Your task to perform on an android device: Task goal: add quality and condition fields to the form and add the options satisfied and unsatisfied.
Image 0: 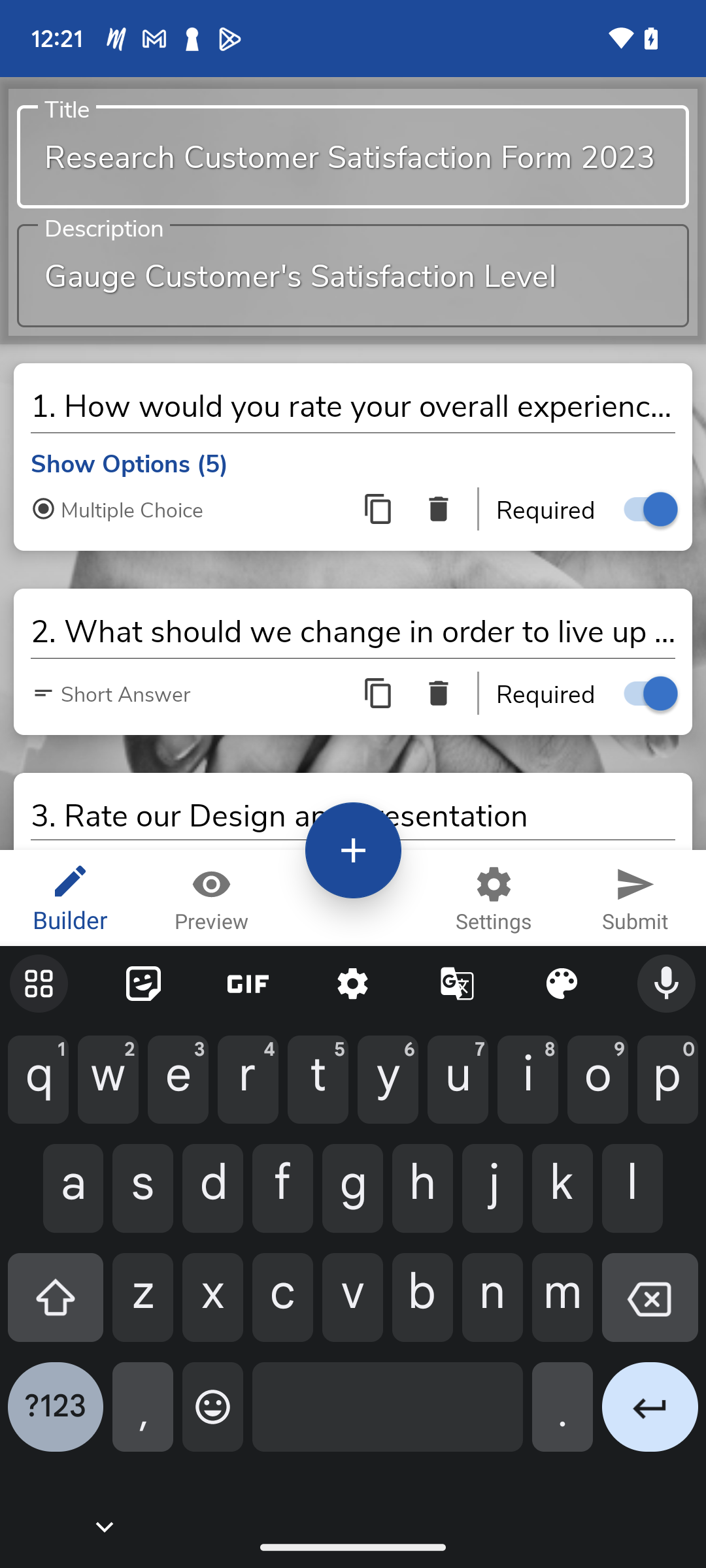
Scroll up for the option quality and condition.
Step 0: scroll down
Image 1: 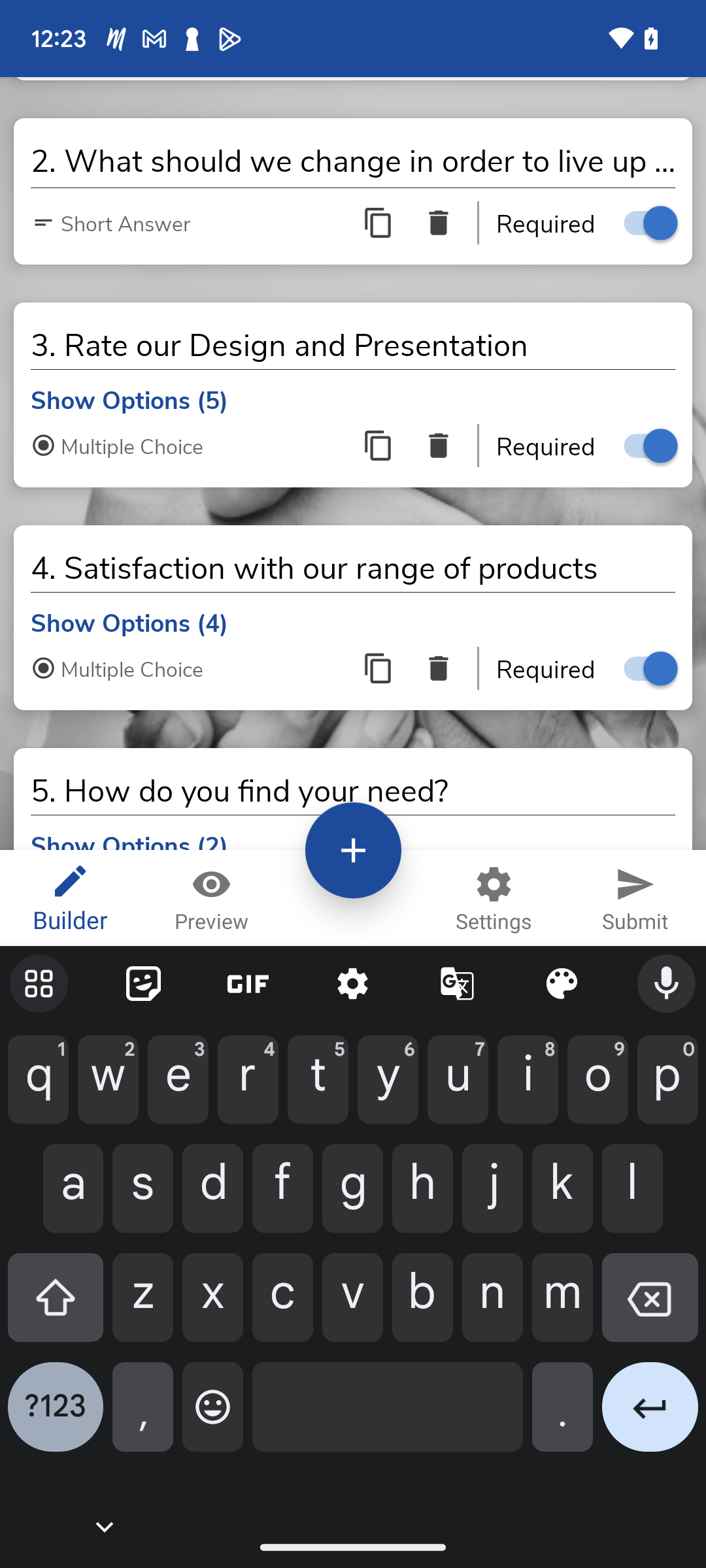
Scroll up for the option quality and condition.
Step 1: scroll down
Image 2: 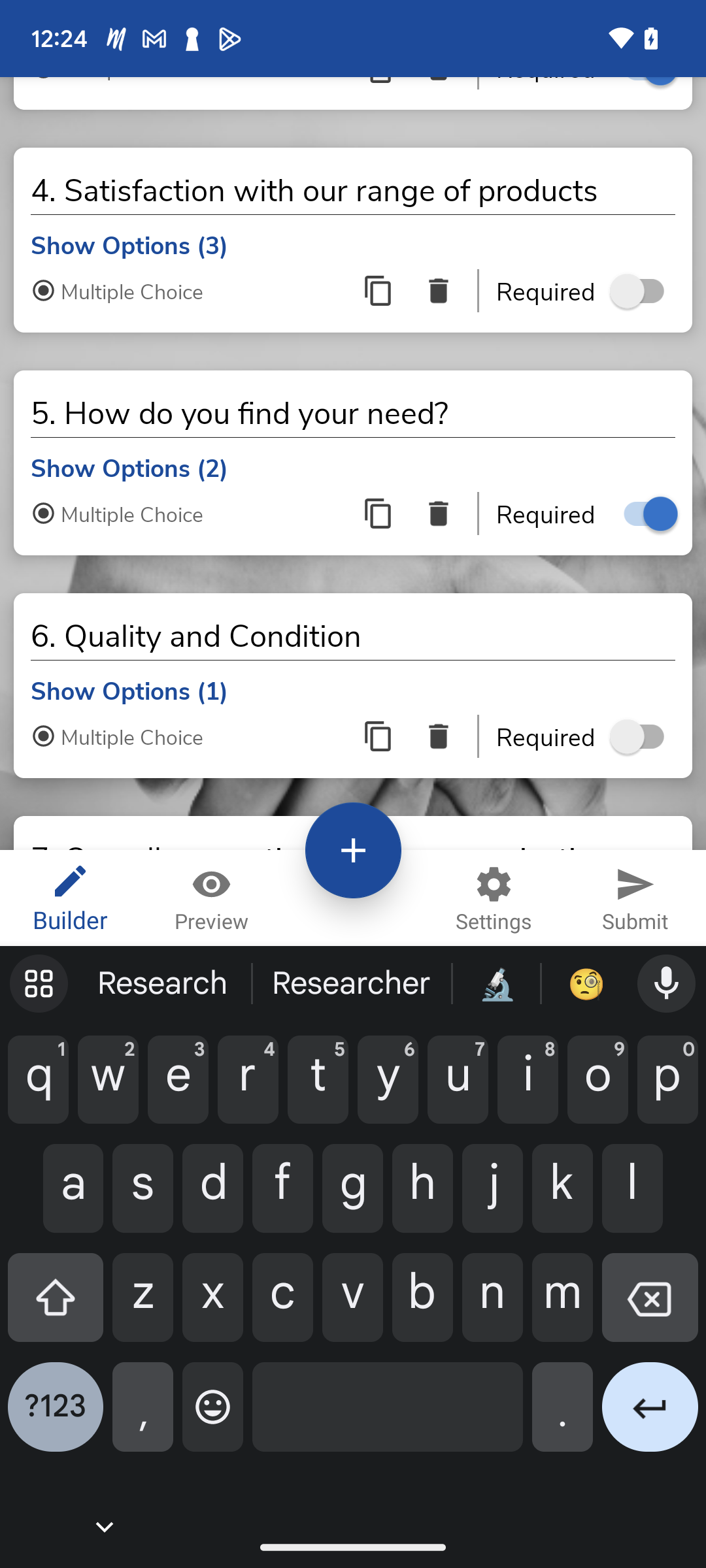
Click on the show option under the quantity and condition.
Step 2: click (129, 685)
Image 3: 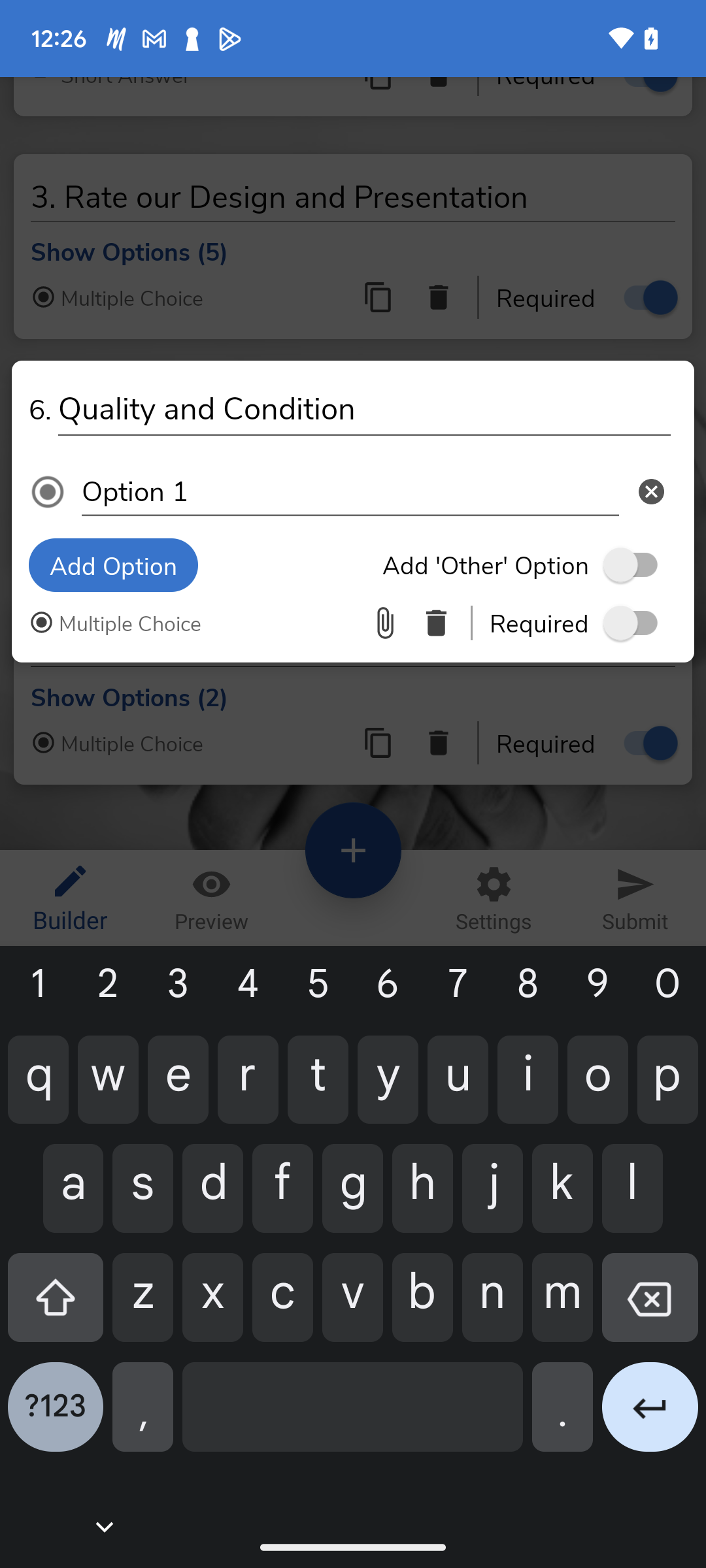
Click on the option Add option
Step 3: click (113, 564)
Image 4: 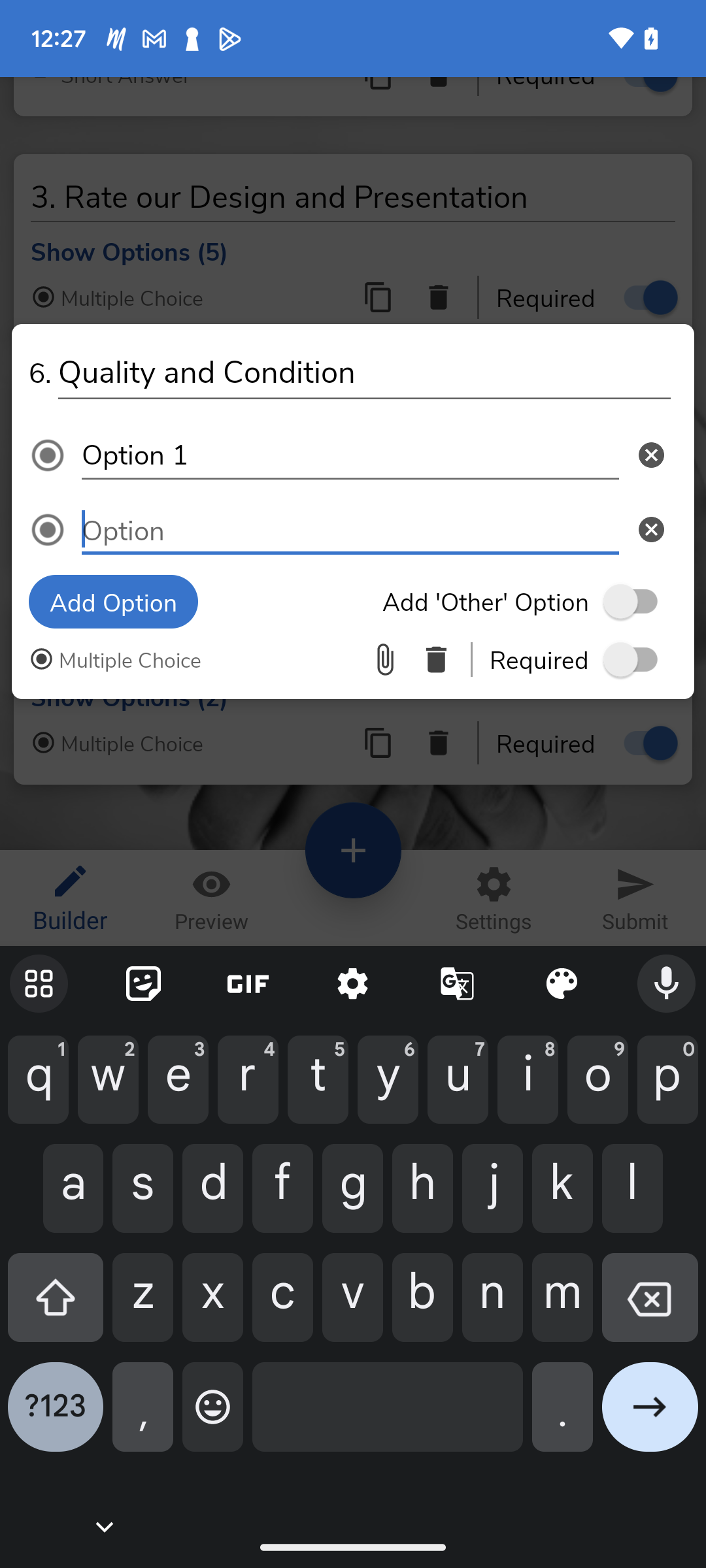
click on the  option 1
Step 4: click (350, 455)
Image 5: 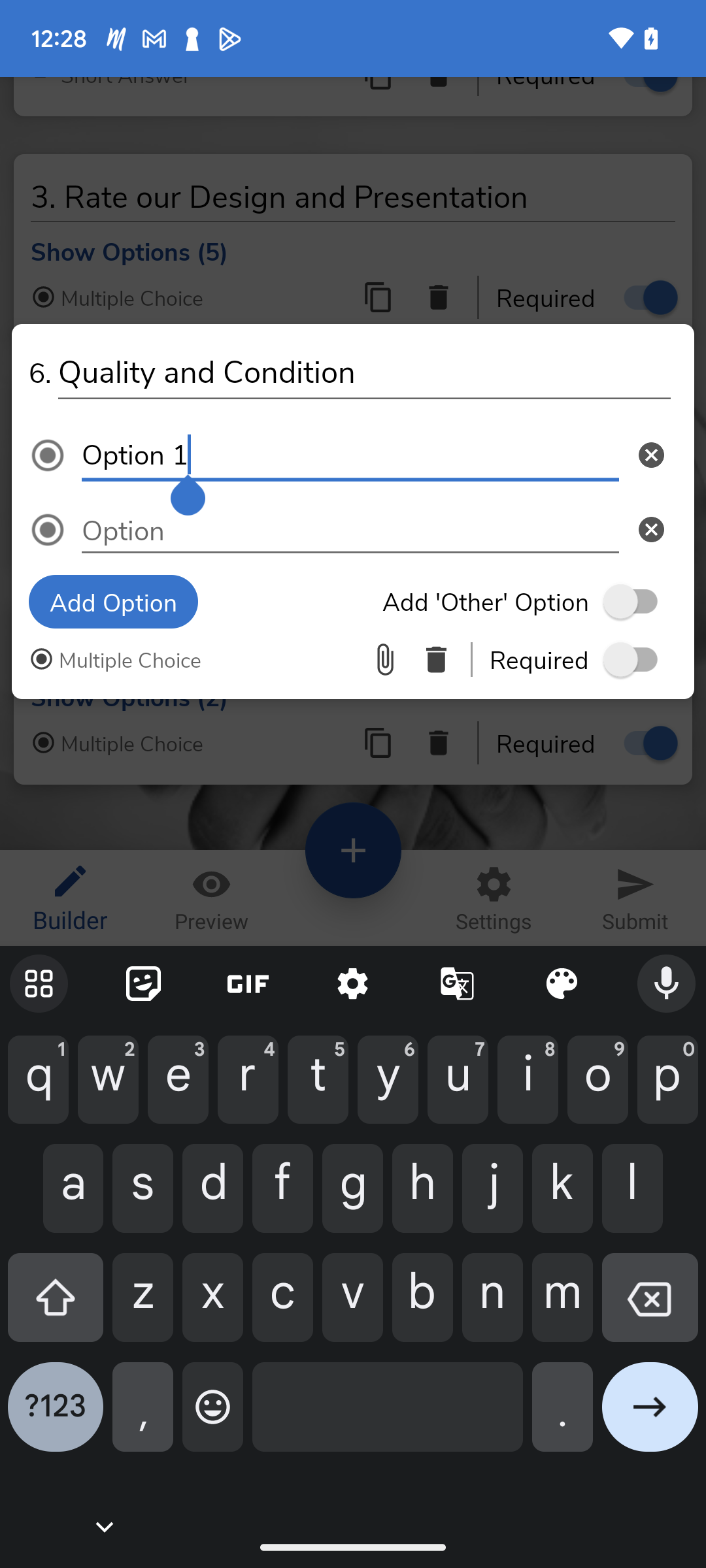
Type satisfied in option 1.
Step 5: type "Satisfied"
Image 6: 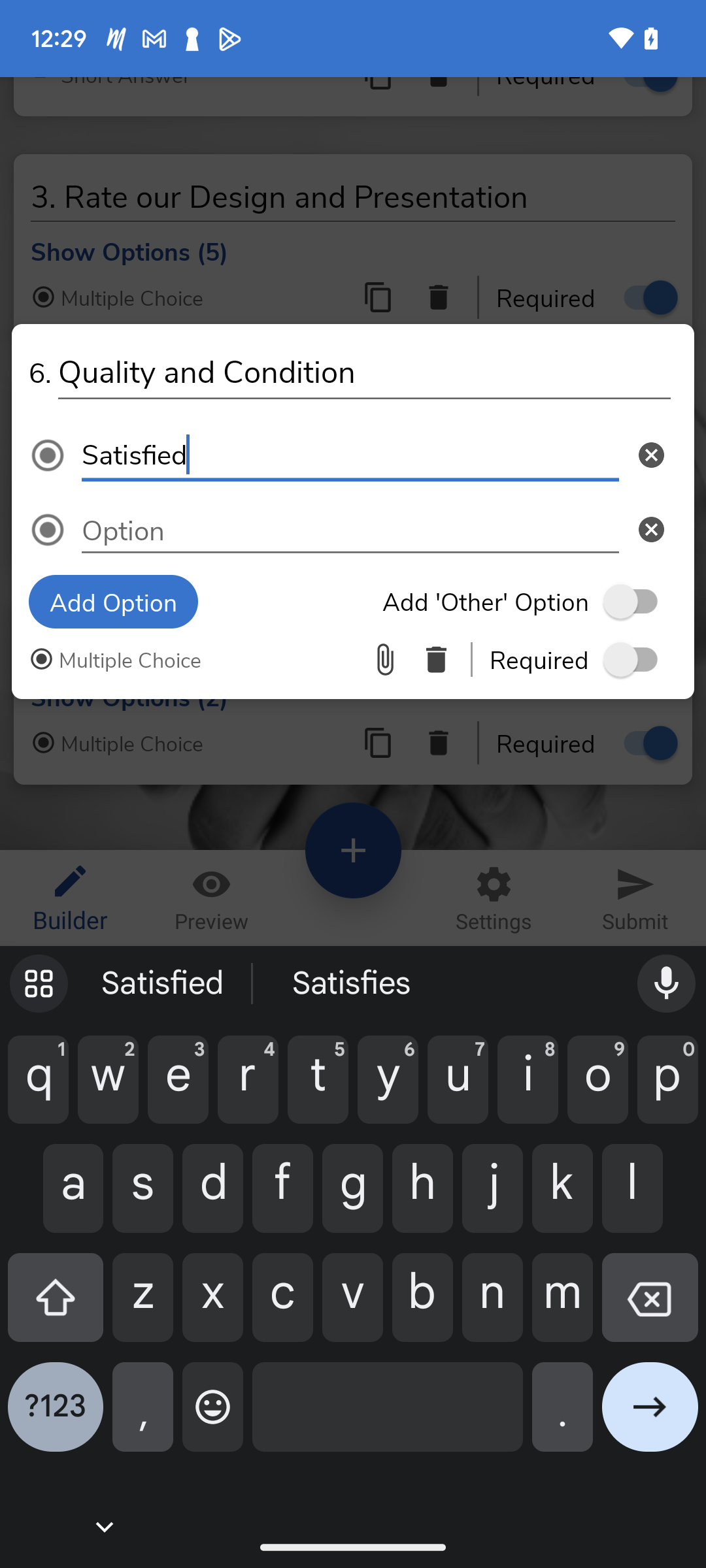
click on the option 
Step 6: click (350, 530)
Image 8: 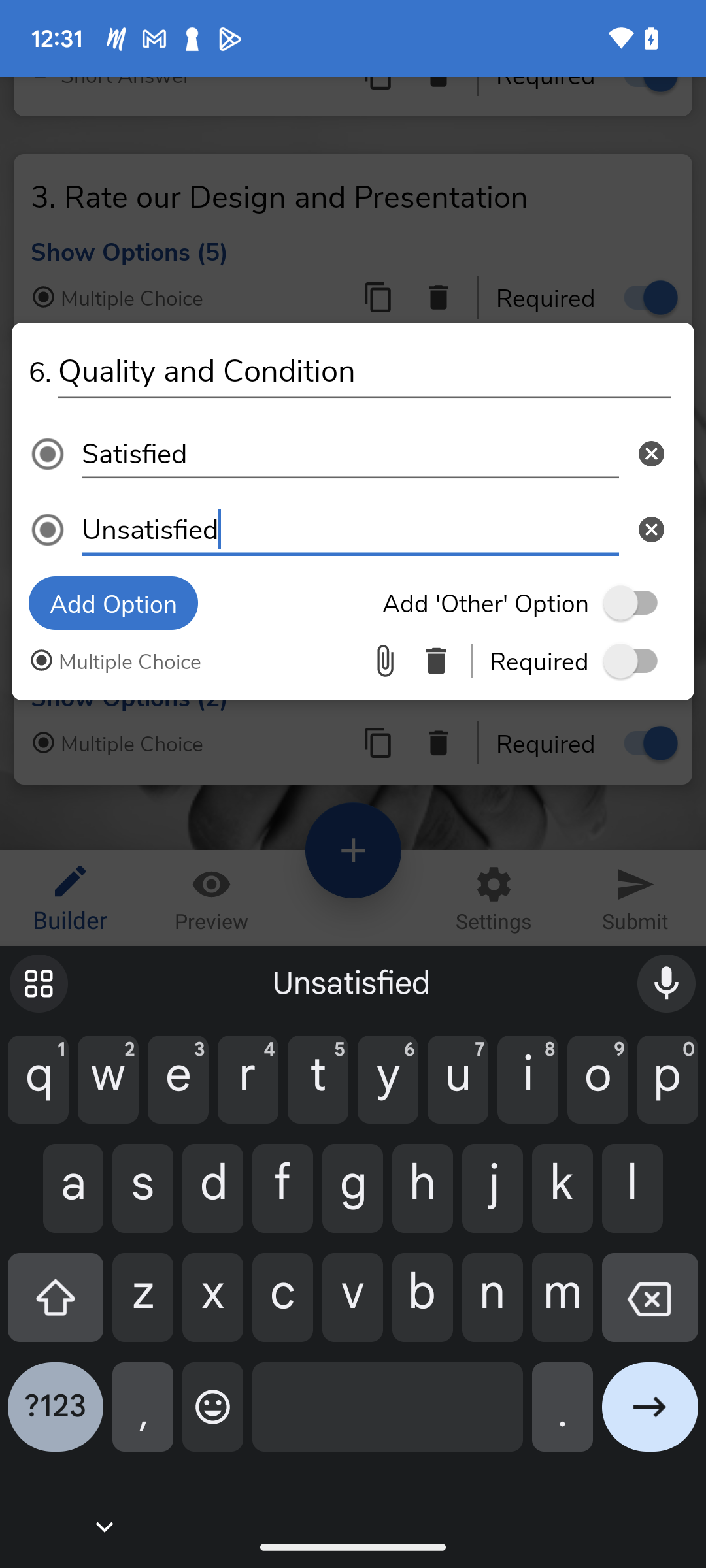
Turn on the required option to add the field in the form
Step 8: click (637, 661)